Your task to perform on an android device: I like the white color ZAKOD Men's Regular Fit Long Sleeve Cotton shirt. view the full details of this Shirt.
Image 0: 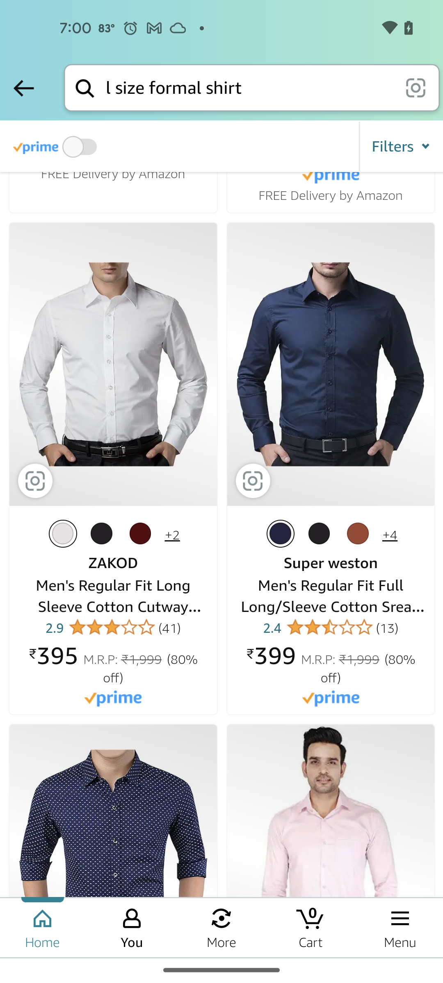
Click on the first search result in the screen
Step 0: click (113, 596)
Image 1: 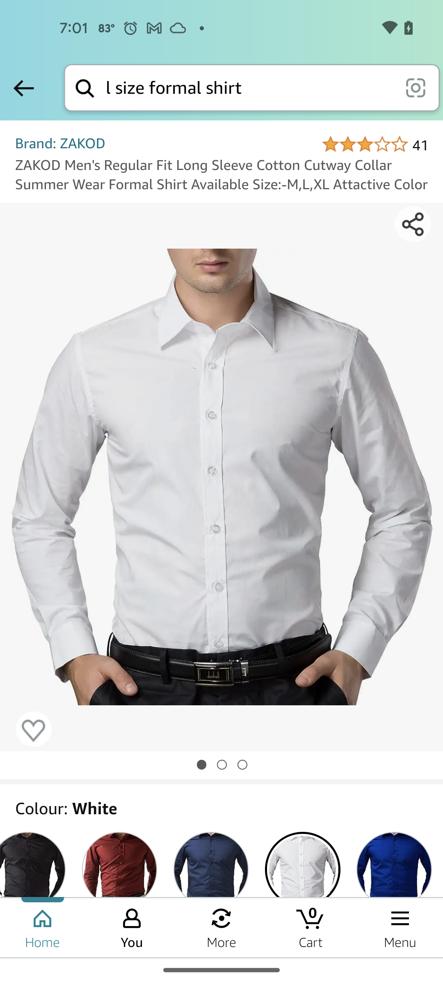
Scroll down to view more about this shirt
Step 1: scroll down
Image 2: 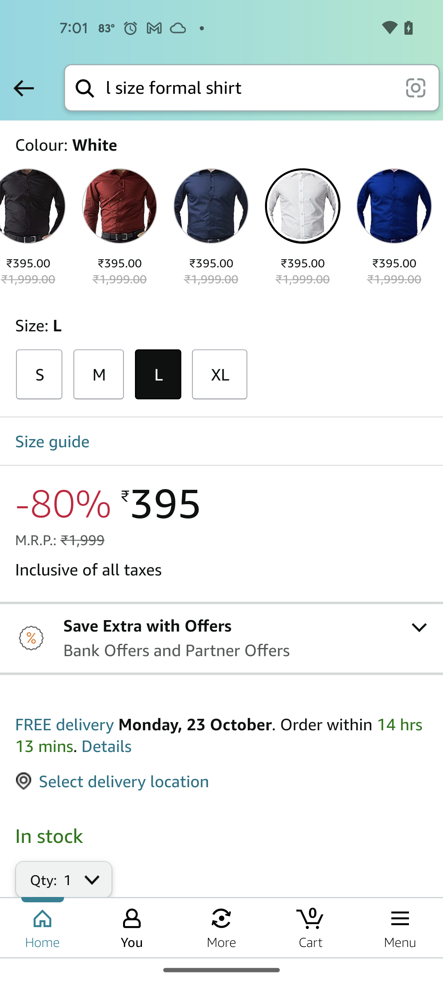
Scroll down to view more about this shirt
Step 2: scroll down
Image 3: 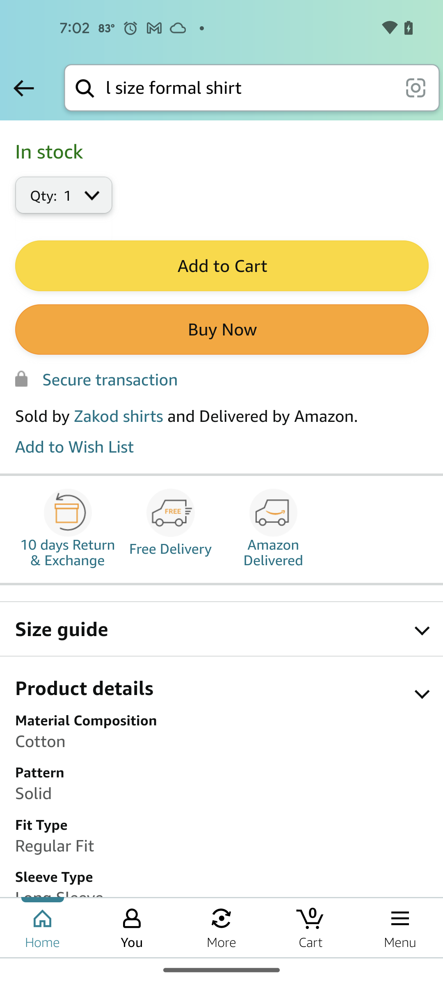
Scroll down to view more about this shirt
Step 3: scroll down
Image 4: 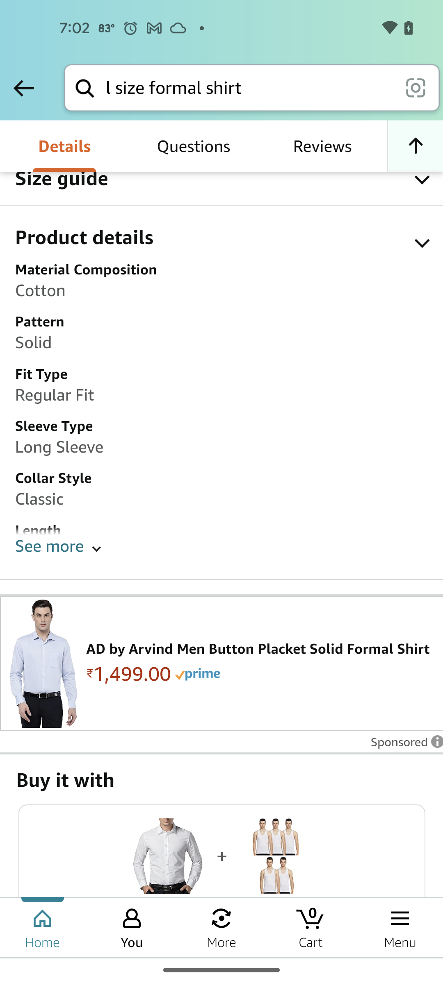
Click on the See more to view me more details
Step 4: click (49, 546)
Image 5: 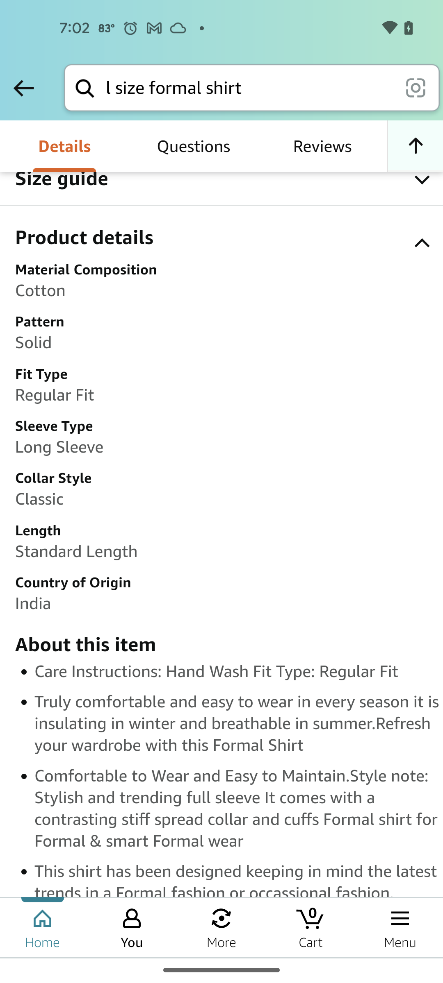
Scroll down to view more
Step 5: scroll down